Your task to perform on an android device: I want to view my cart in the Migros app.
Image 0: 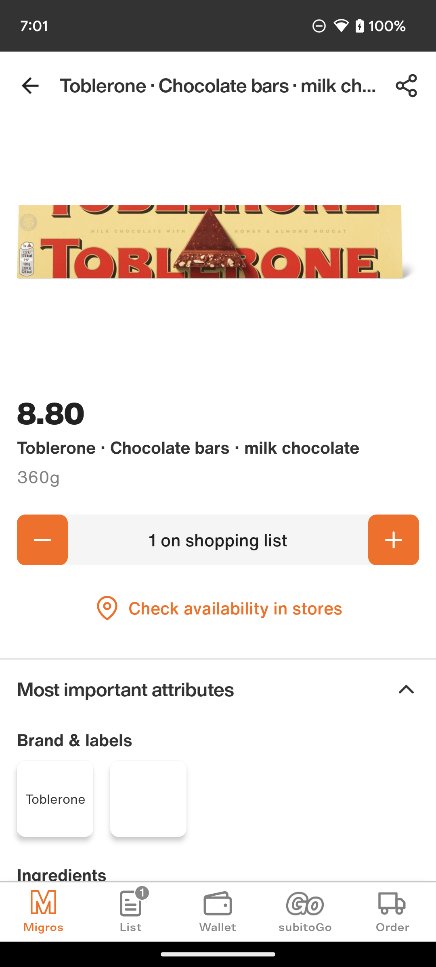
Click on the List icon on the bottom of the screen.
Step 0: click (131, 912)